Your task to perform on an android device: Add palermo special sneakers to the wishlist as i loved it color.
Image 0: 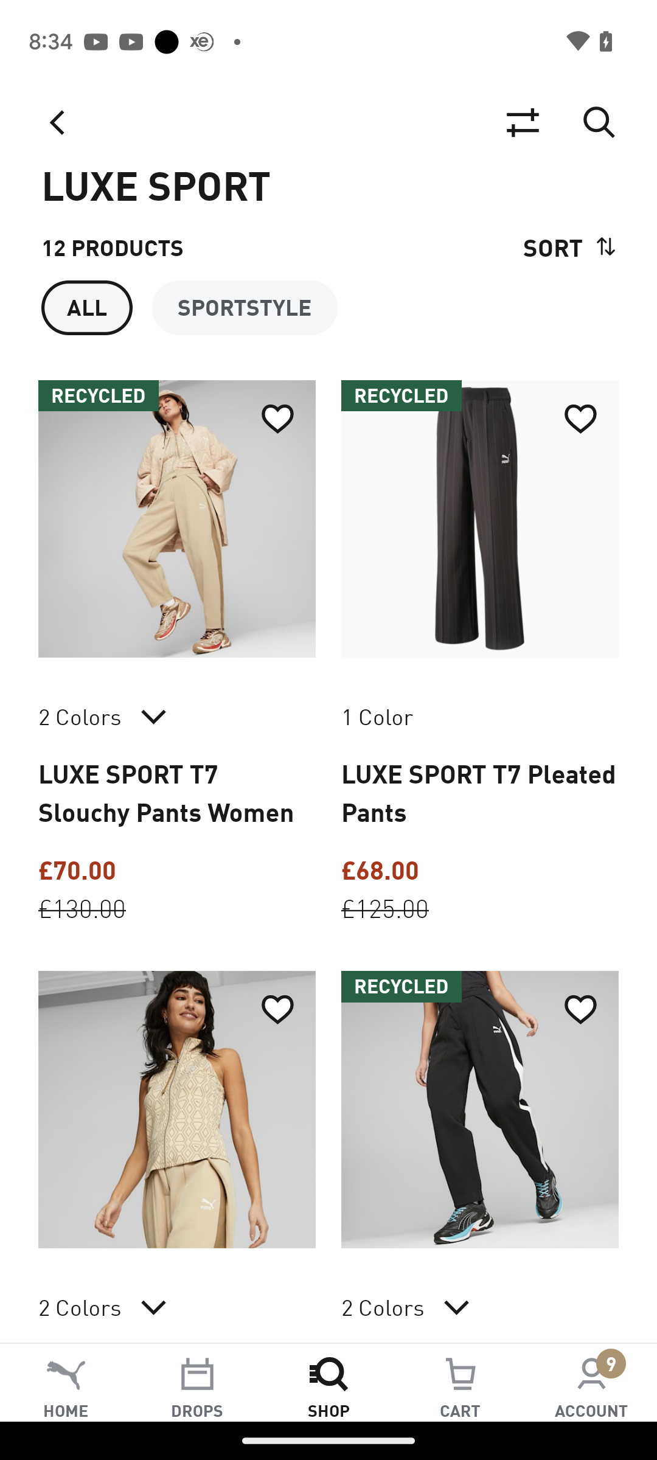
Go back to the previous screen
Step 0: press back button
Image 1: 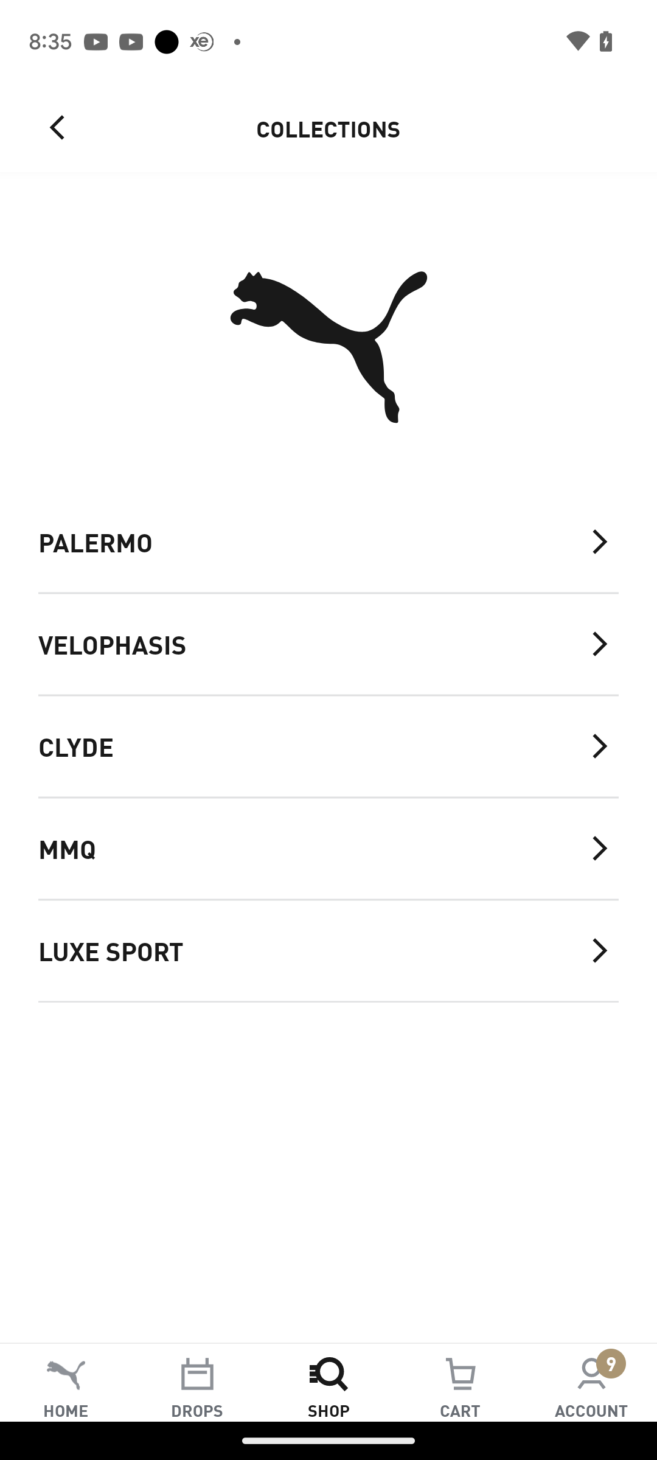
Click on palermo option
Step 1: click (309, 541)
Image 2: 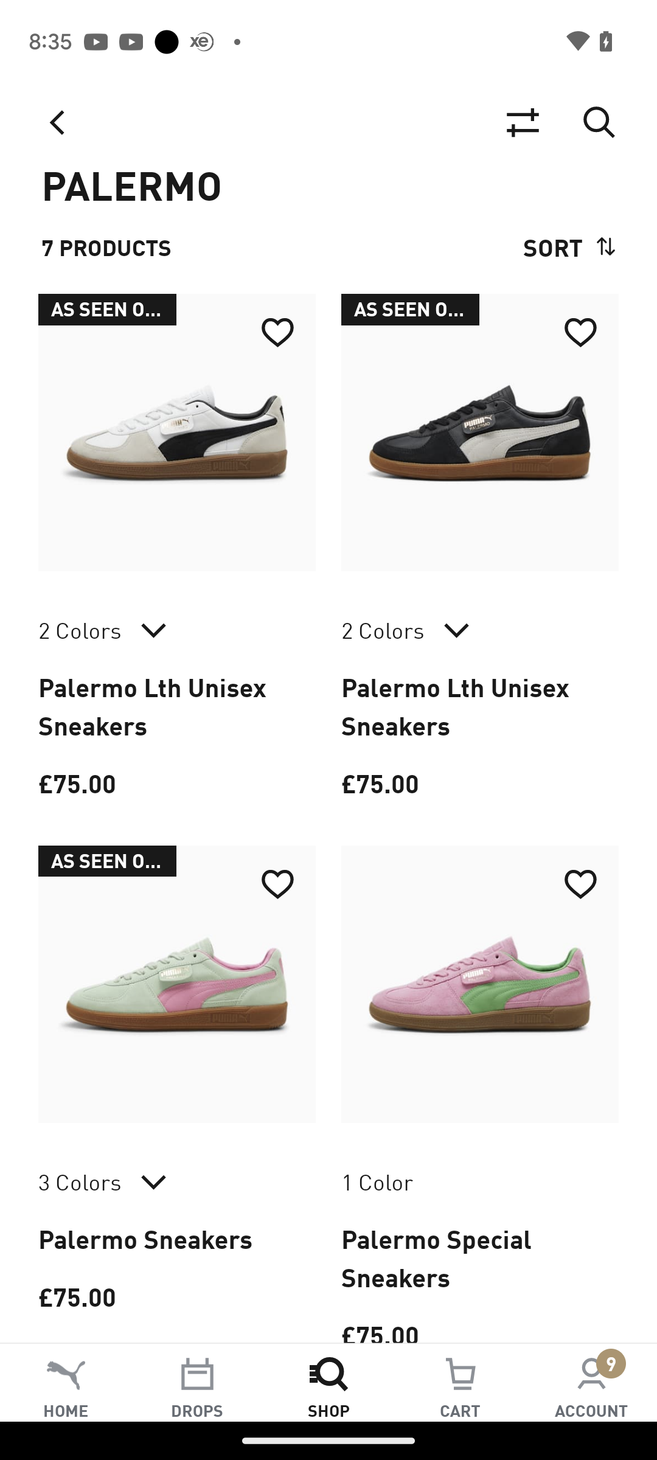
View Palermo special sneakers
Step 2: click (480, 984)
Image 3: 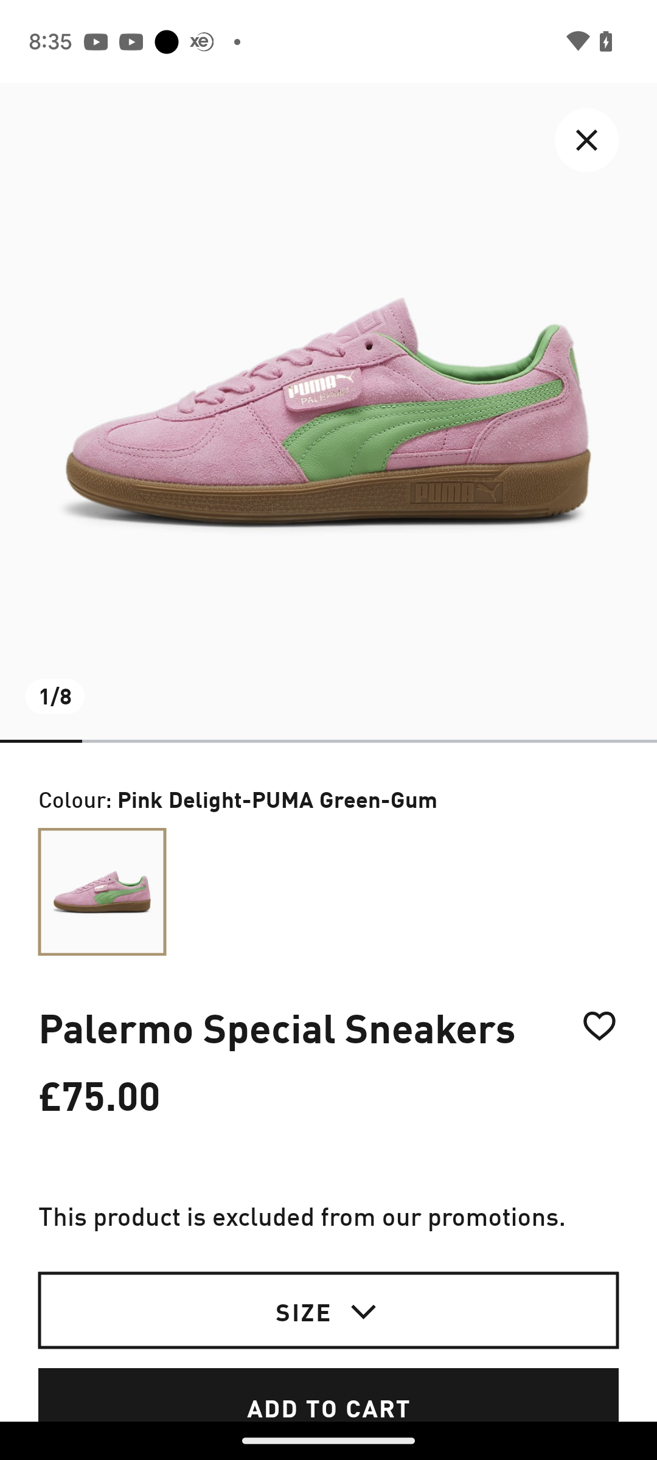
Click on the heart icon
Step 3: click (599, 1065)
Image 4: 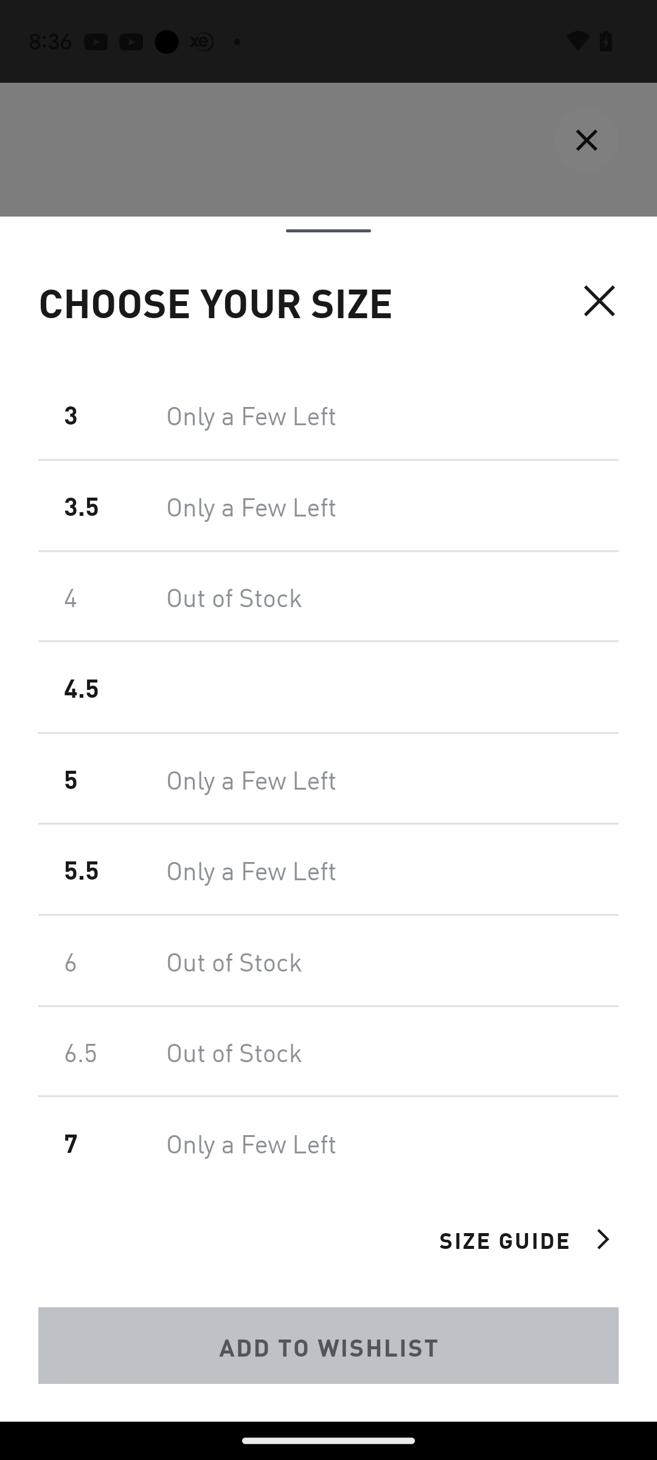
Swipe up to select size
Step 4: scroll down
Image 5: 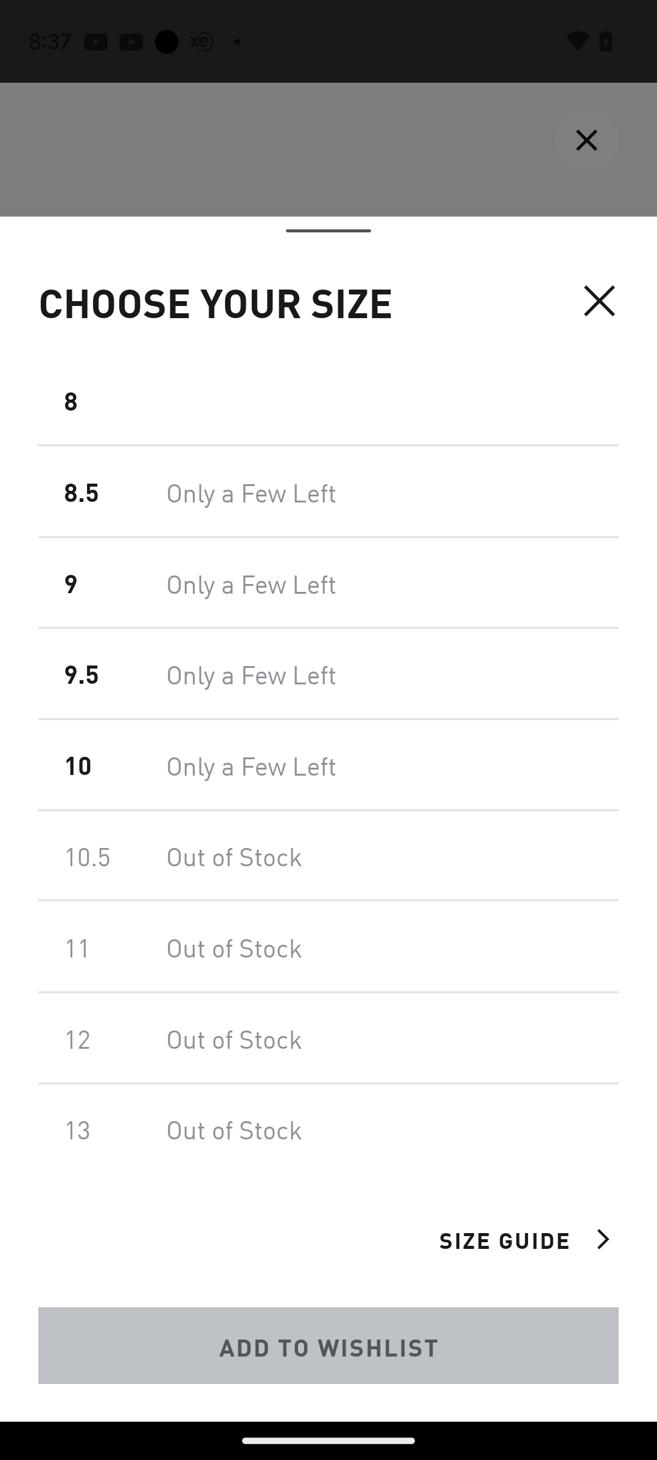
Select size 9
Step 5: click (380, 582)
Image 6: 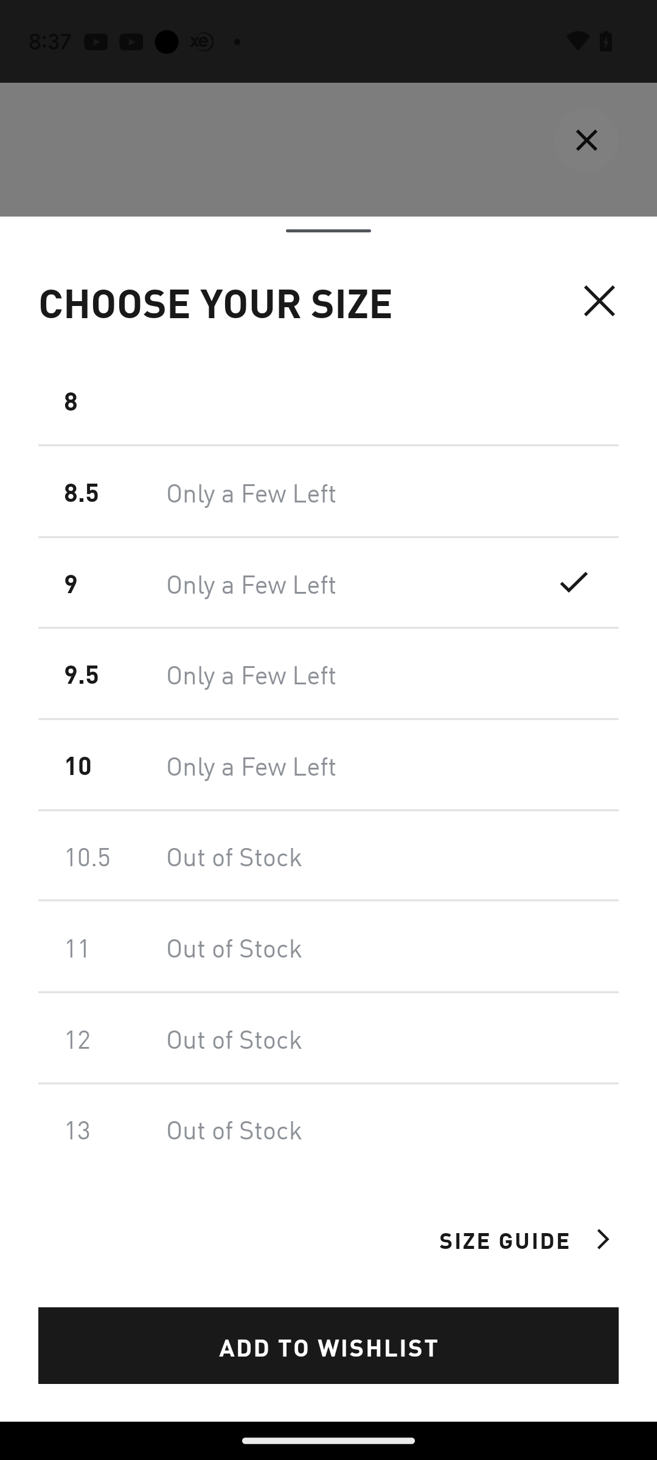
Click on add to wishlist
Step 6: click (328, 1346)
Image 7: 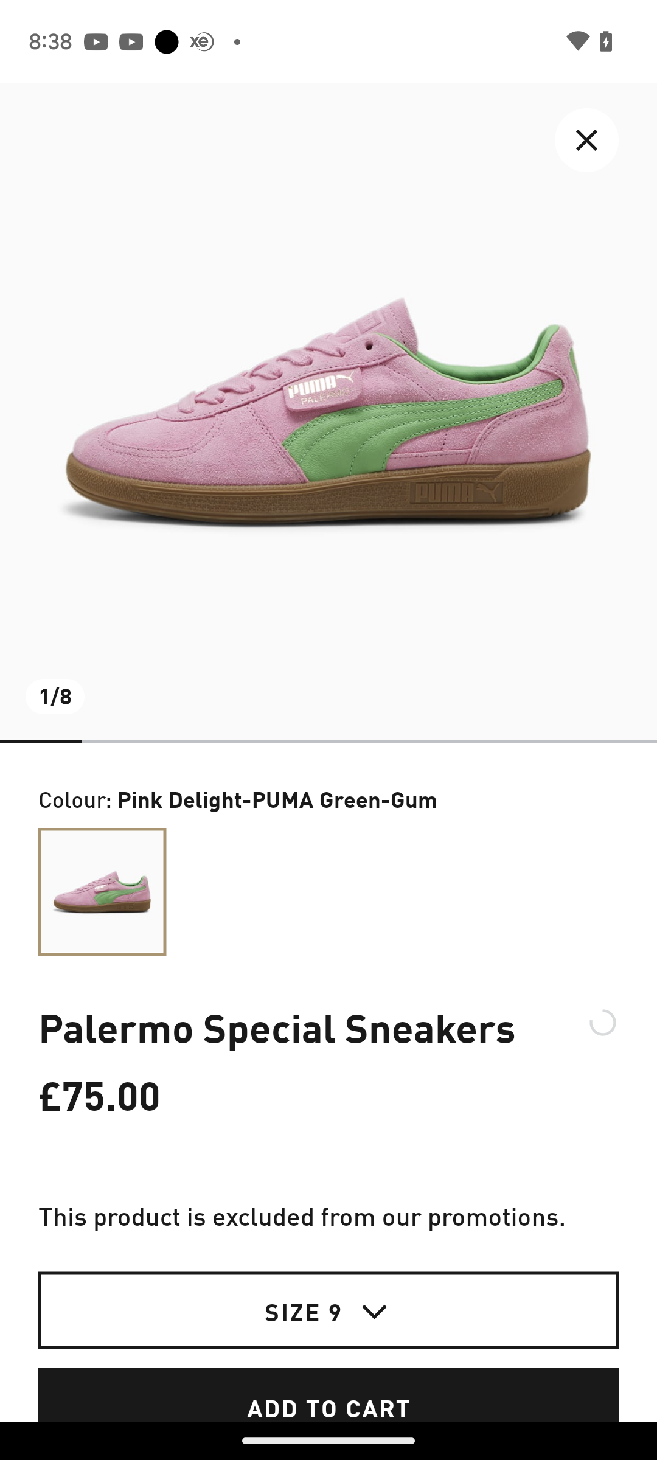
Click on add to wishlist
Step 7: wait